Your task to perform on an android device: Read the review of the Campus Women's Alice running shoes on the Amazon app as I need more information about this product. 
Image 0: 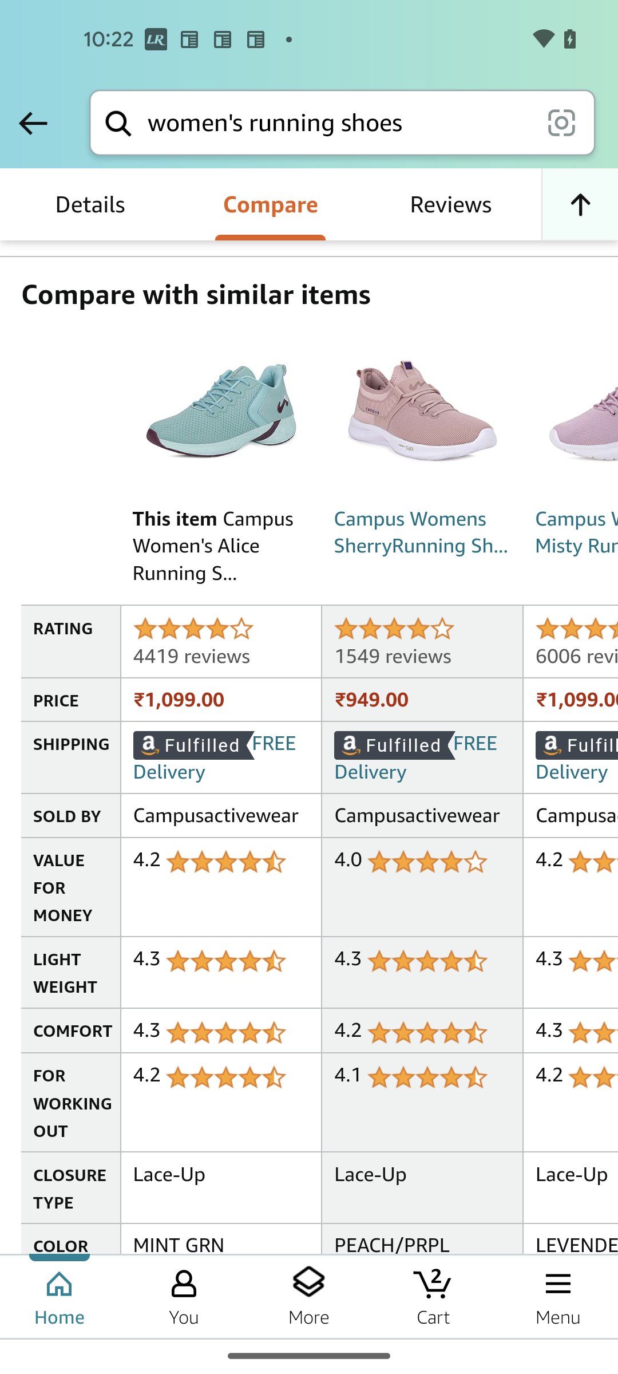
Go to the Reviews section
Step 0: click (450, 204)
Image 1: 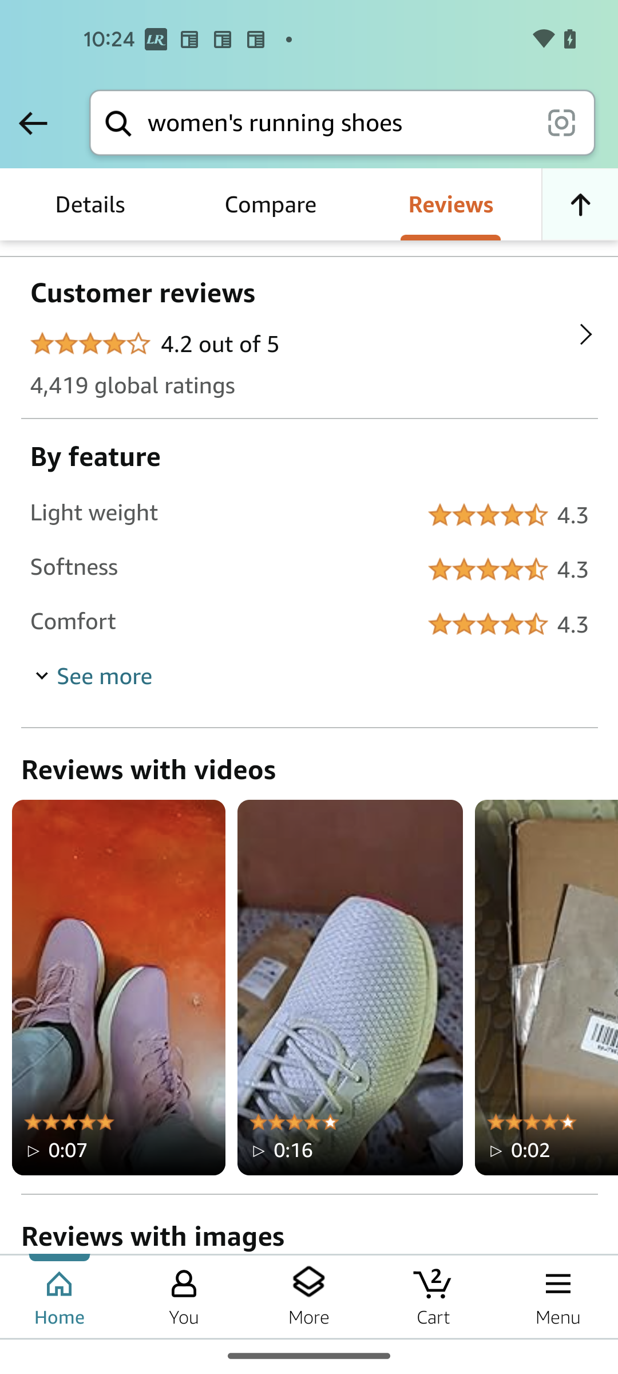
Click on the Customer reviews
Step 1: click (291, 293)
Image 2: 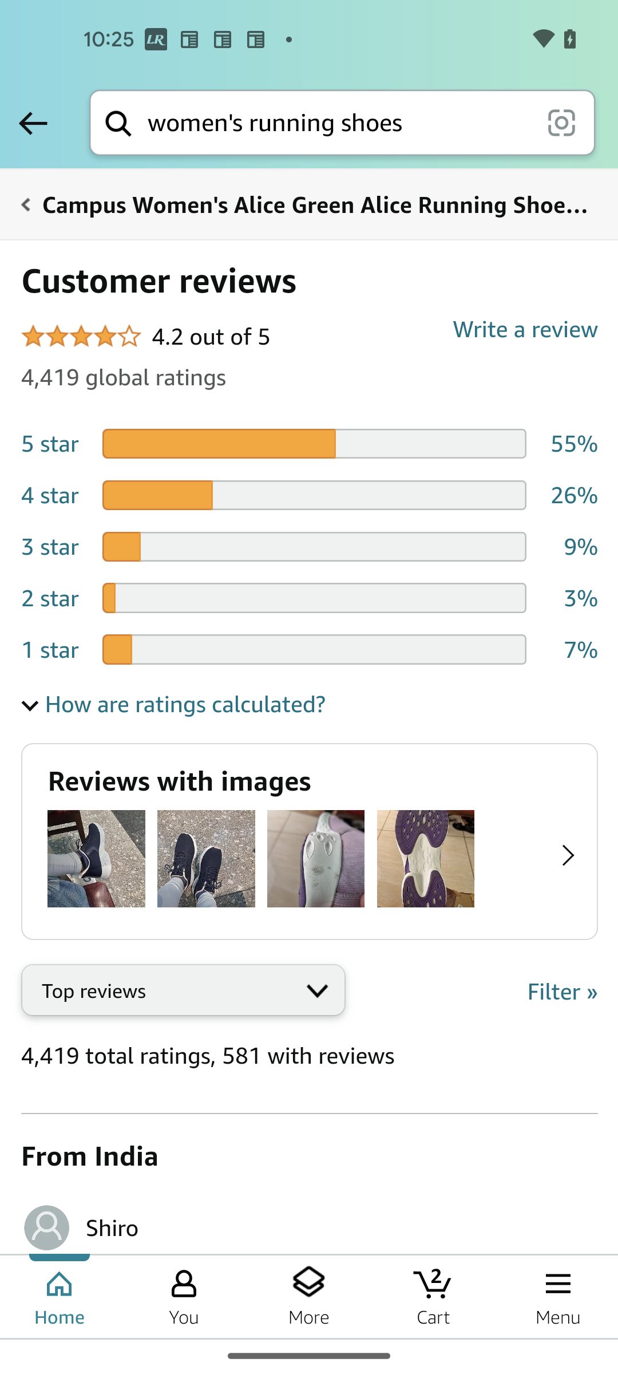
Swipe up to view more reviews
Step 2: scroll down
Image 3: 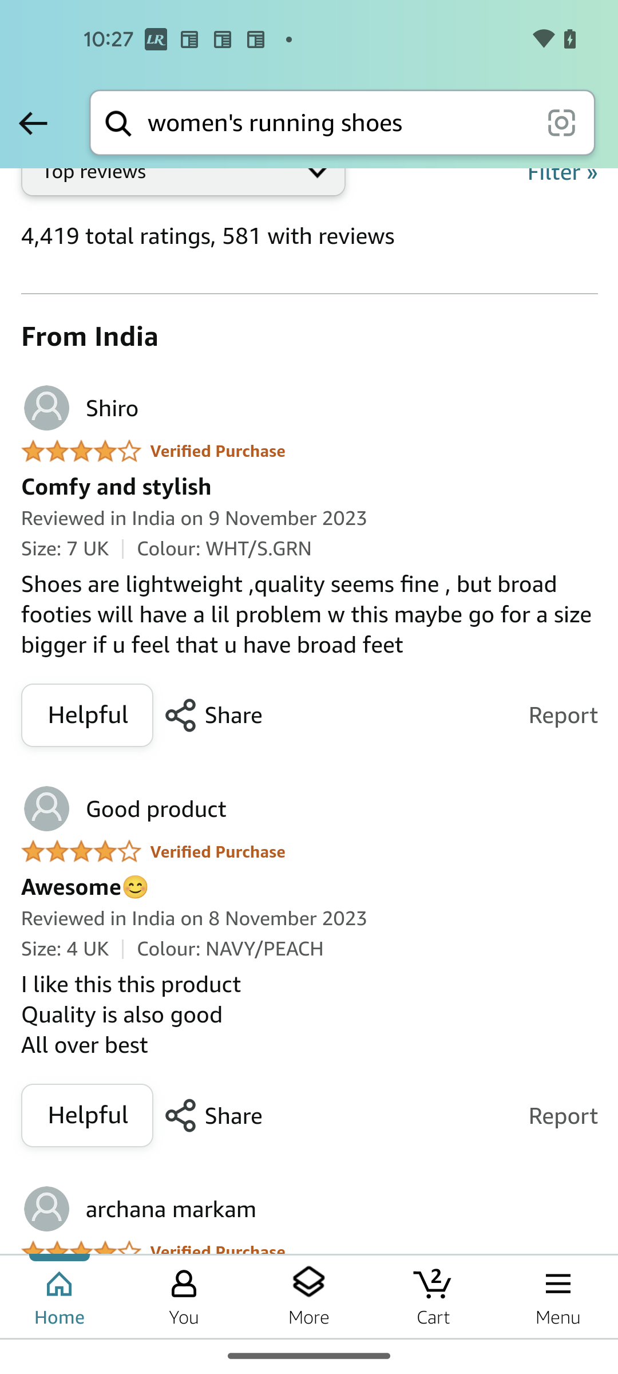
Swipe up to view more reviews
Step 3: scroll down